Your task to perform on an android device: Maria is in need of a tutorial. Share the Tableau-Tutoria.pdf file with maria.rossi1993@gmail.com.
Image 0: 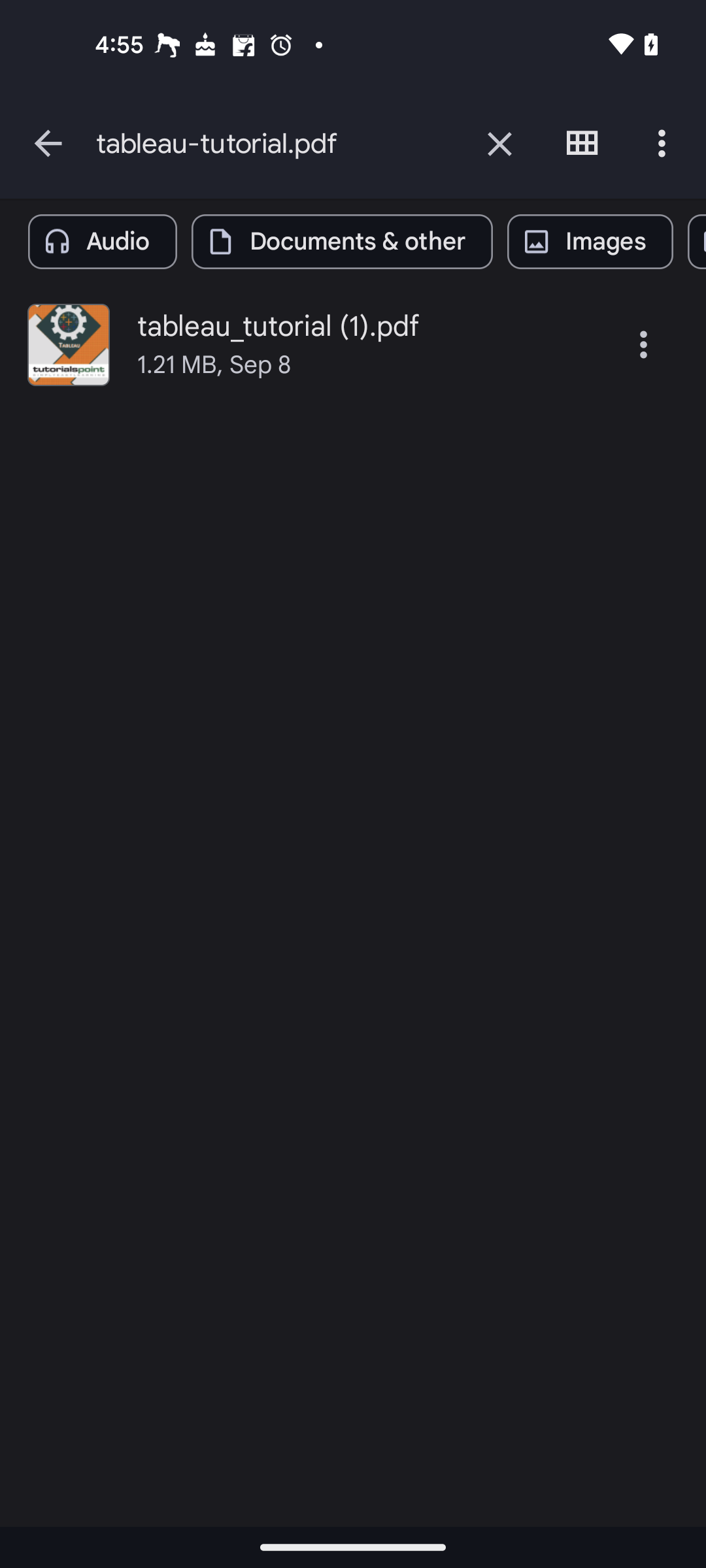
Click on the three dots more button of the tableau_tutorial(1).pdf file
Step 0: click (643, 344)
Image 1: 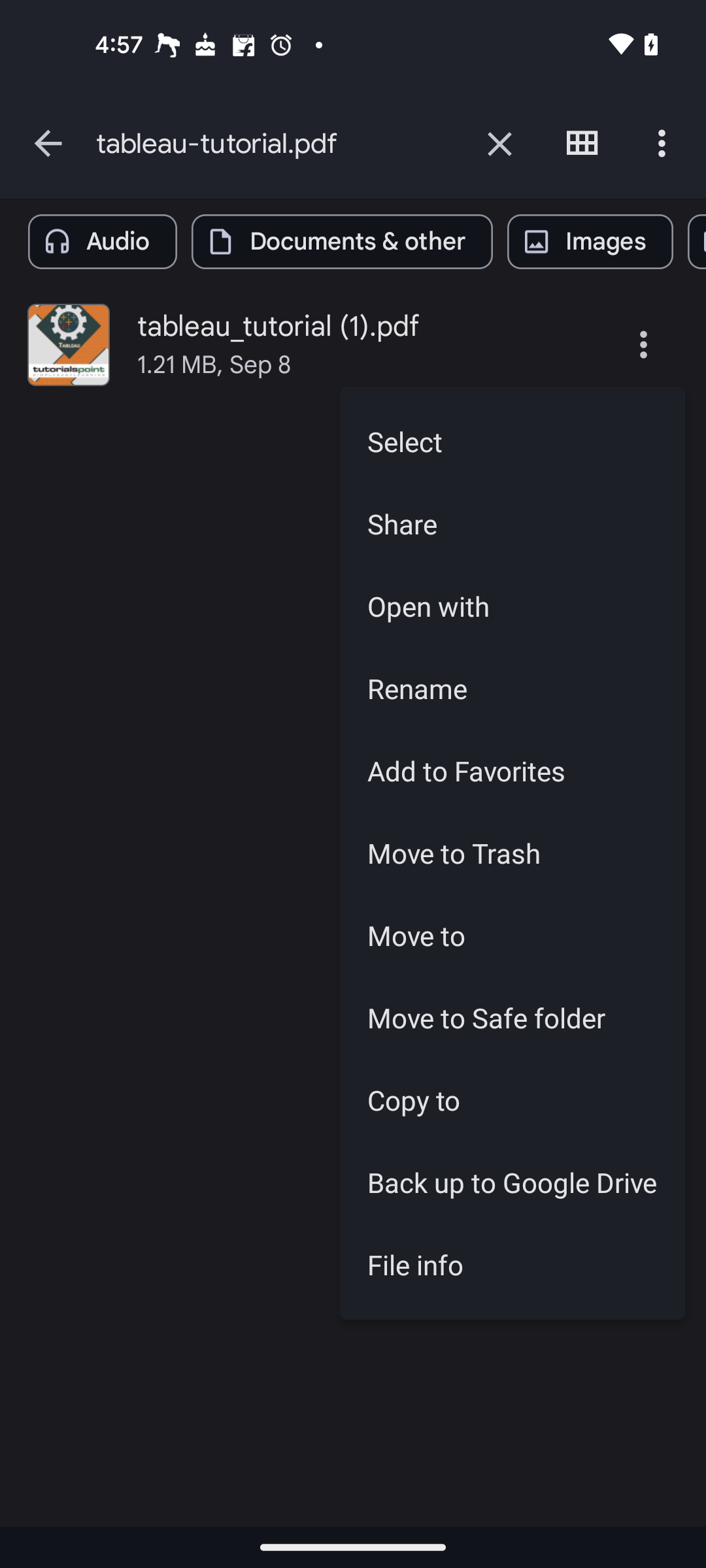
Click on the Share option
Step 1: click (512, 523)
Image 2: 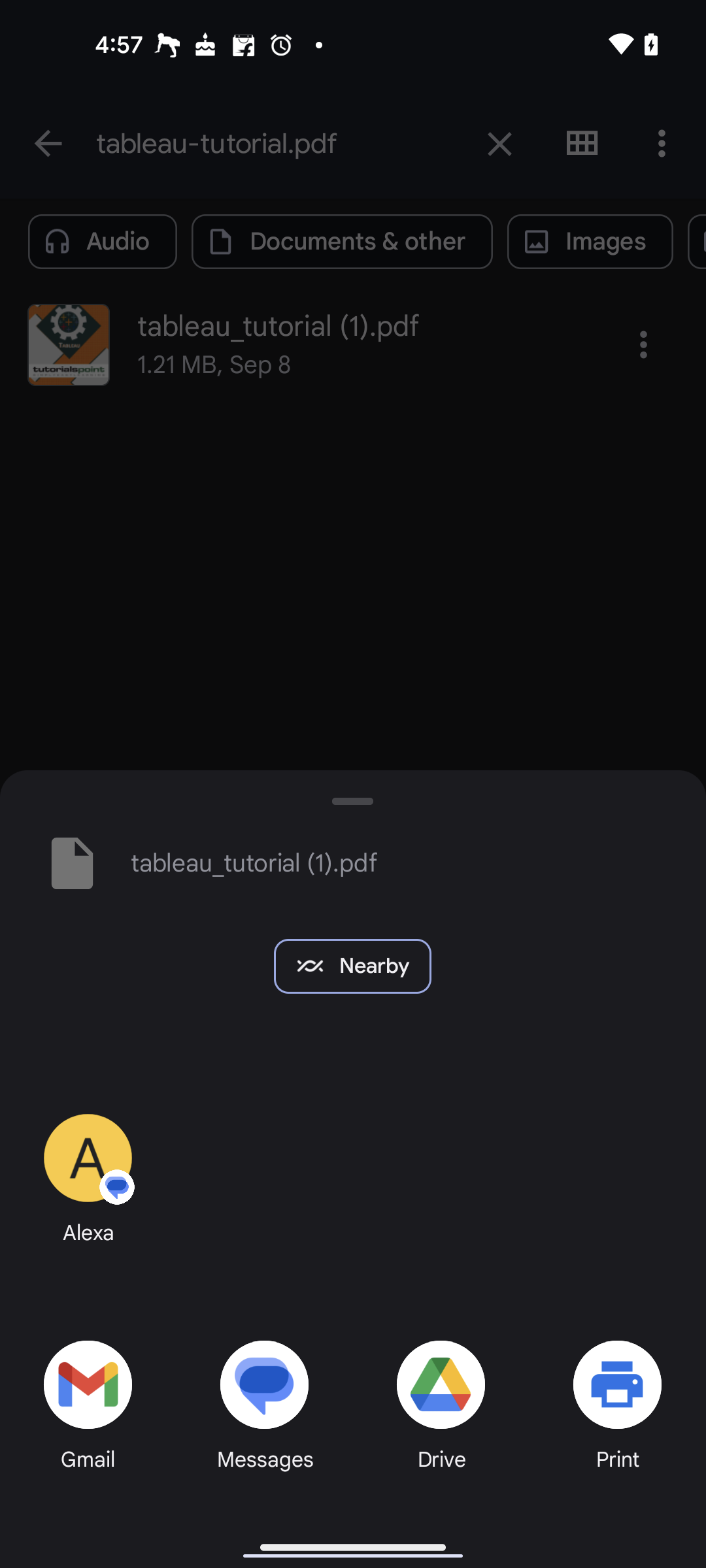
Select Gmail for sharing the file
Step 2: click (89, 1377)
Image 3: 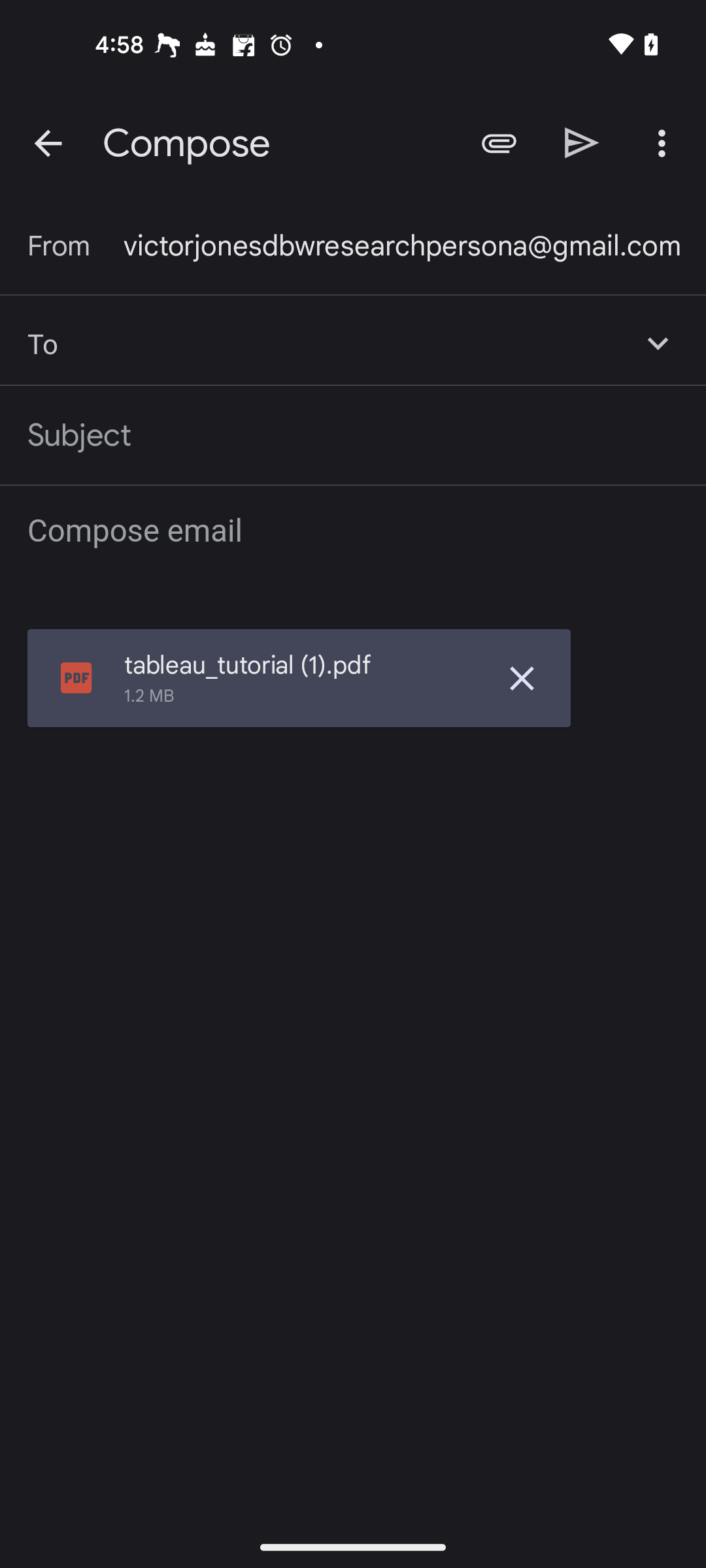
Click on the recipient mail id column
Step 3: click (351, 343)
Image 4: 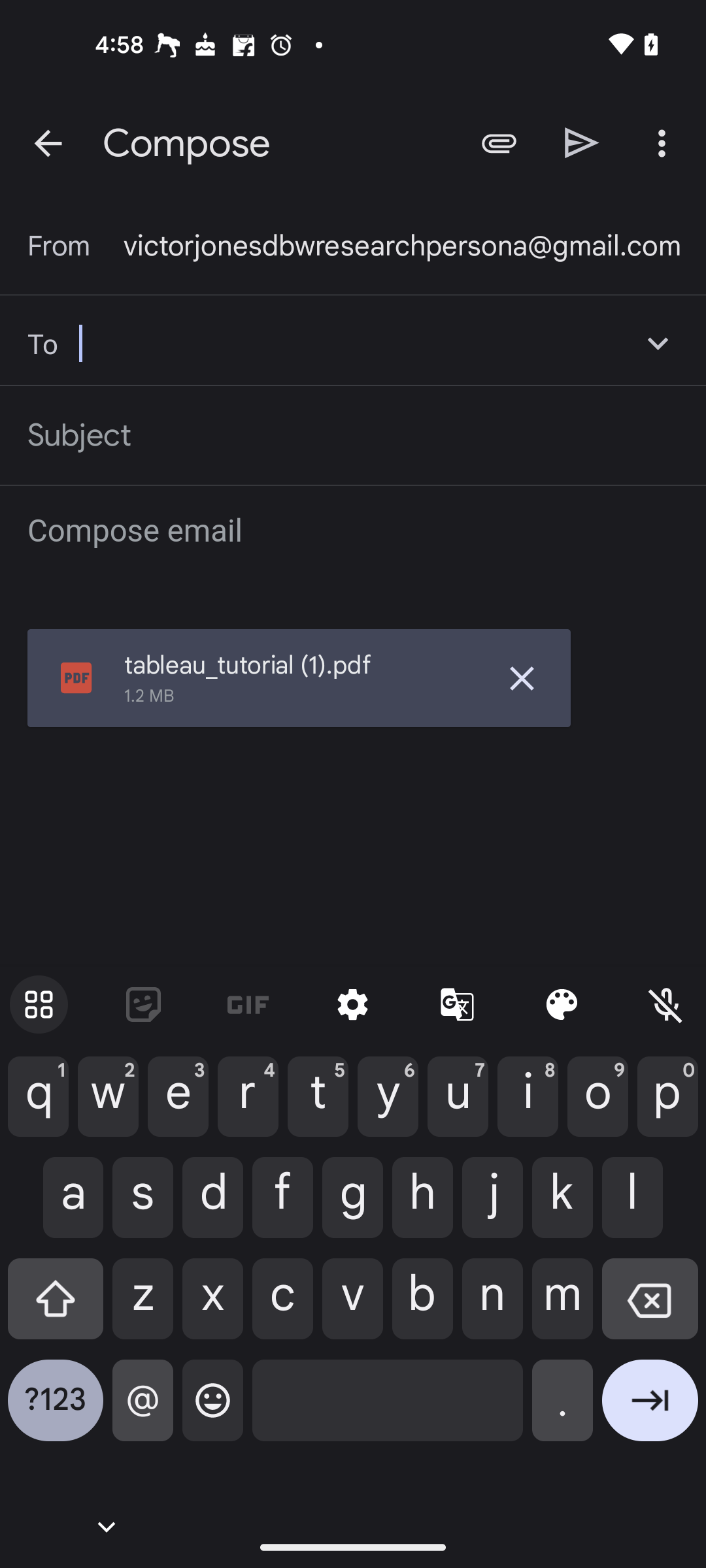
Enter the recipient mail id as maria.rossi1993@gmail.com
Step 4: type "maria.rossi1993@gmail.com"
Image 5: 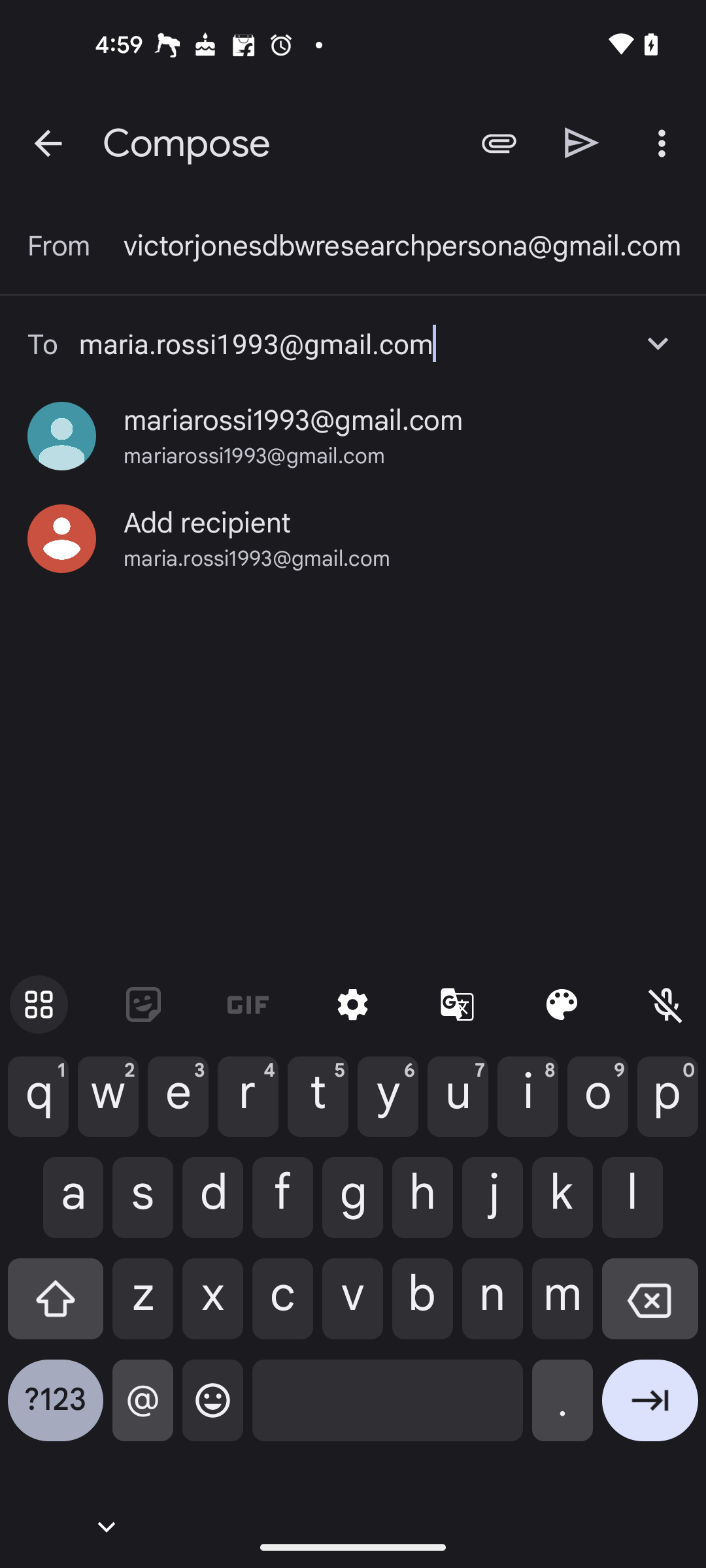
Click on the Second suggested result
Step 5: click (207, 523)
Image 6: 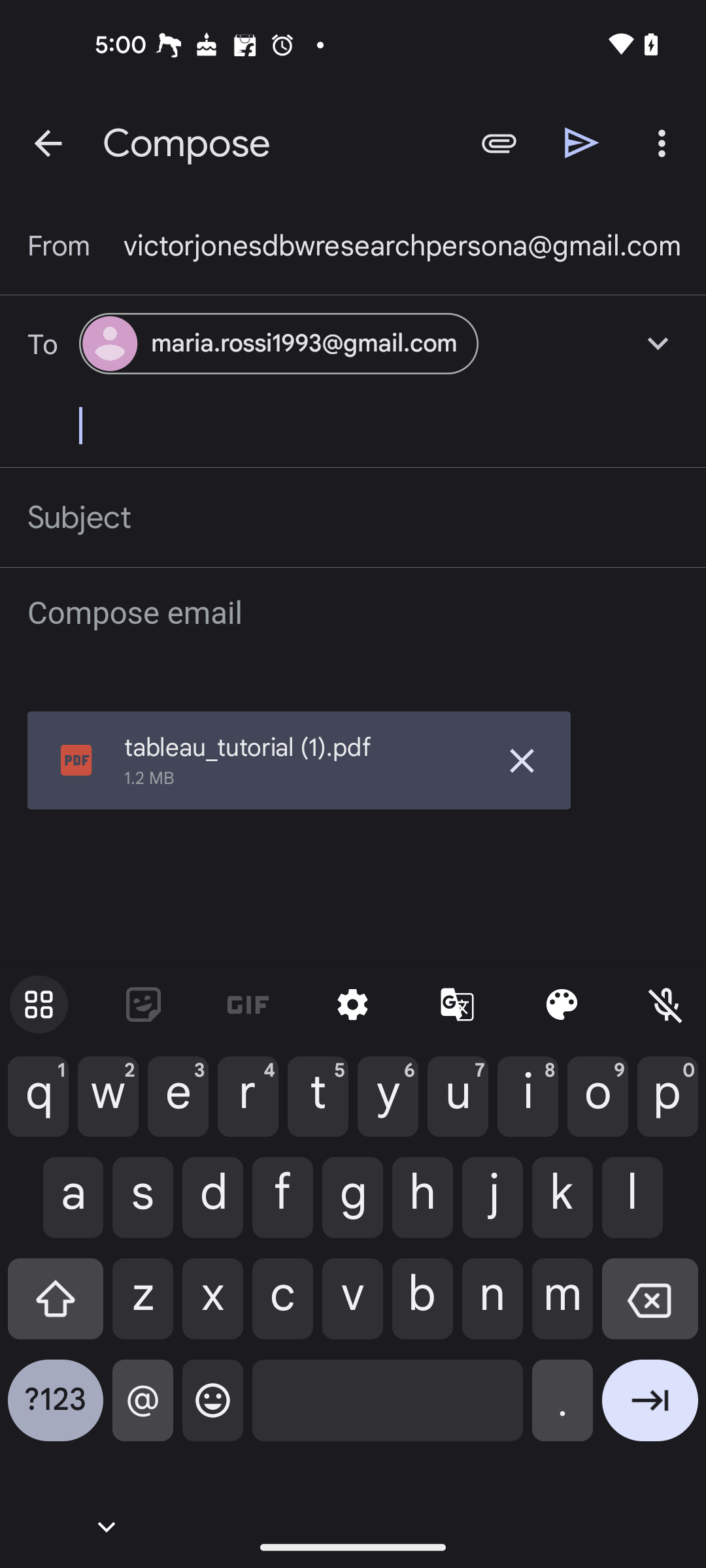
Click on the Send button
Step 6: click (582, 142)